Your task to perform on an android device: Go to WorldClock app & view the current time of Amman city
Image 0: 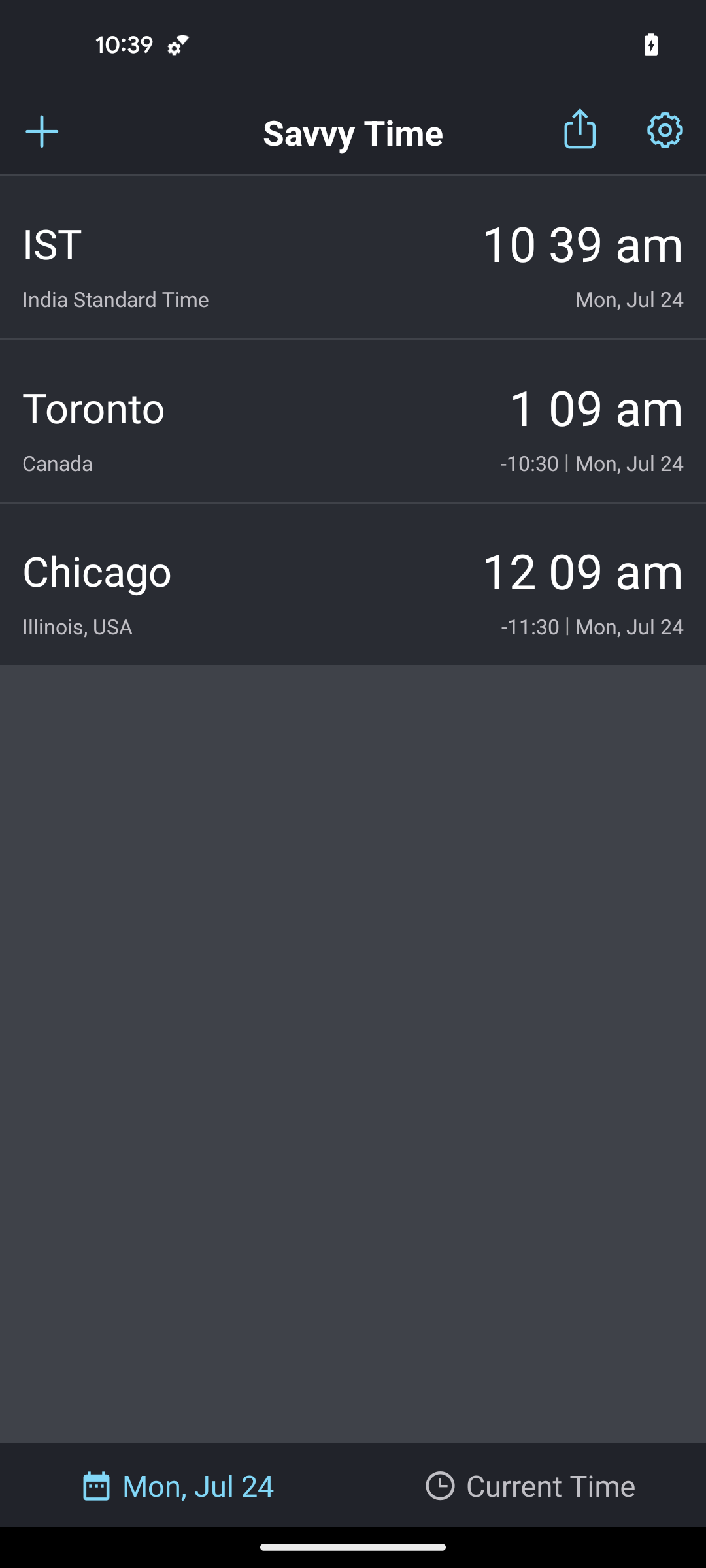
open the WorldClock app
Step 0: open app "WorldClock"
Image 1: 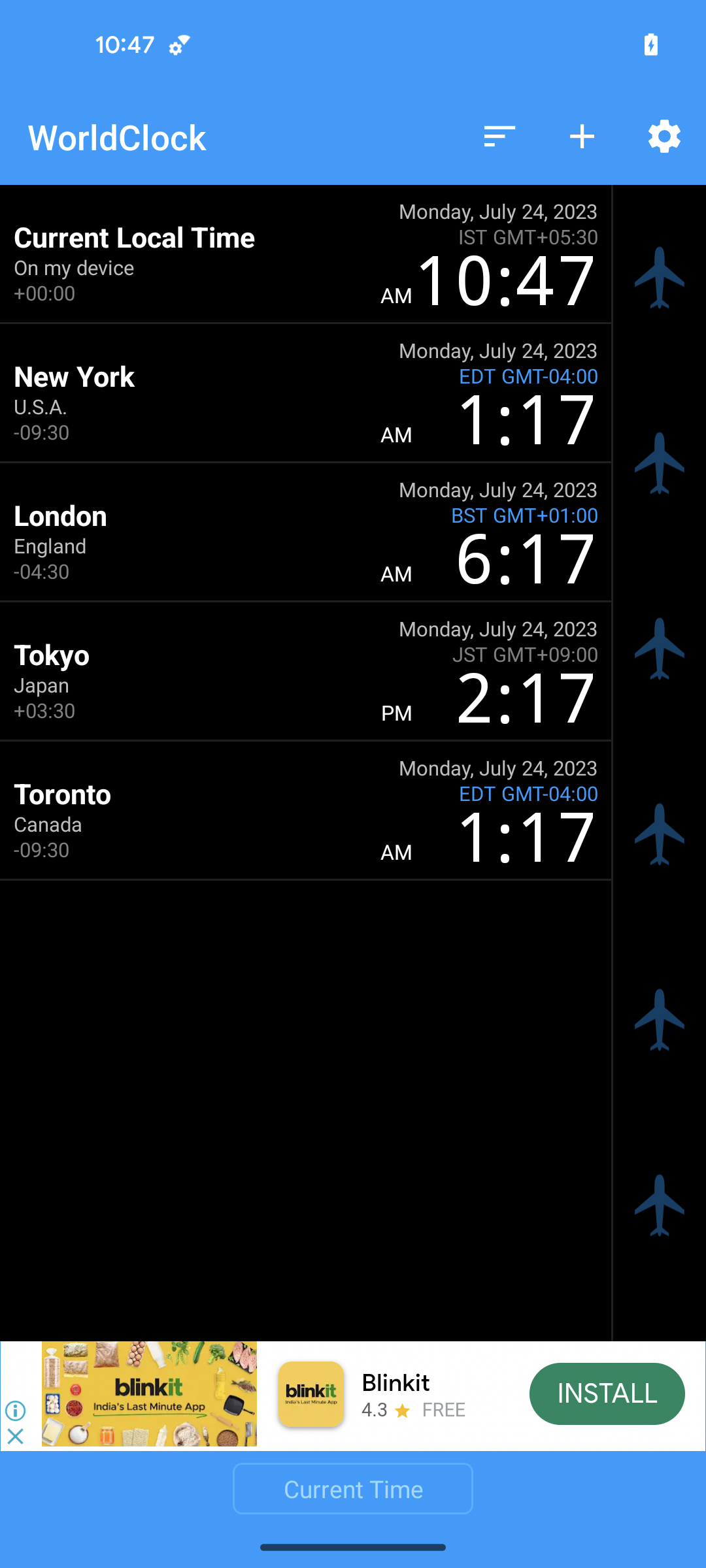
click on the plus icon at the top right corner of the screen
Step 1: click (582, 137)
Image 2: 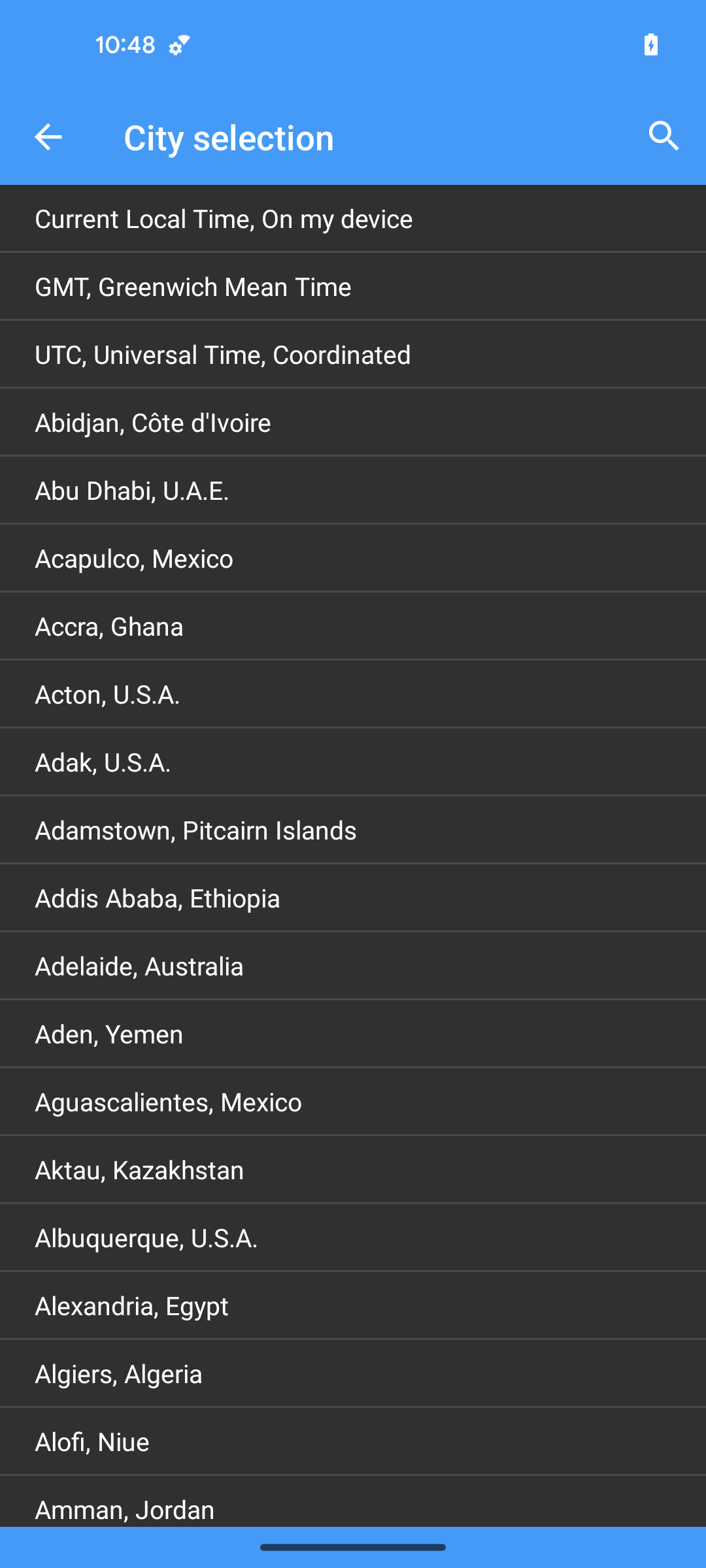
click on the search icon at the top right corner of the screen
Step 2: click (664, 137)
Image 3: 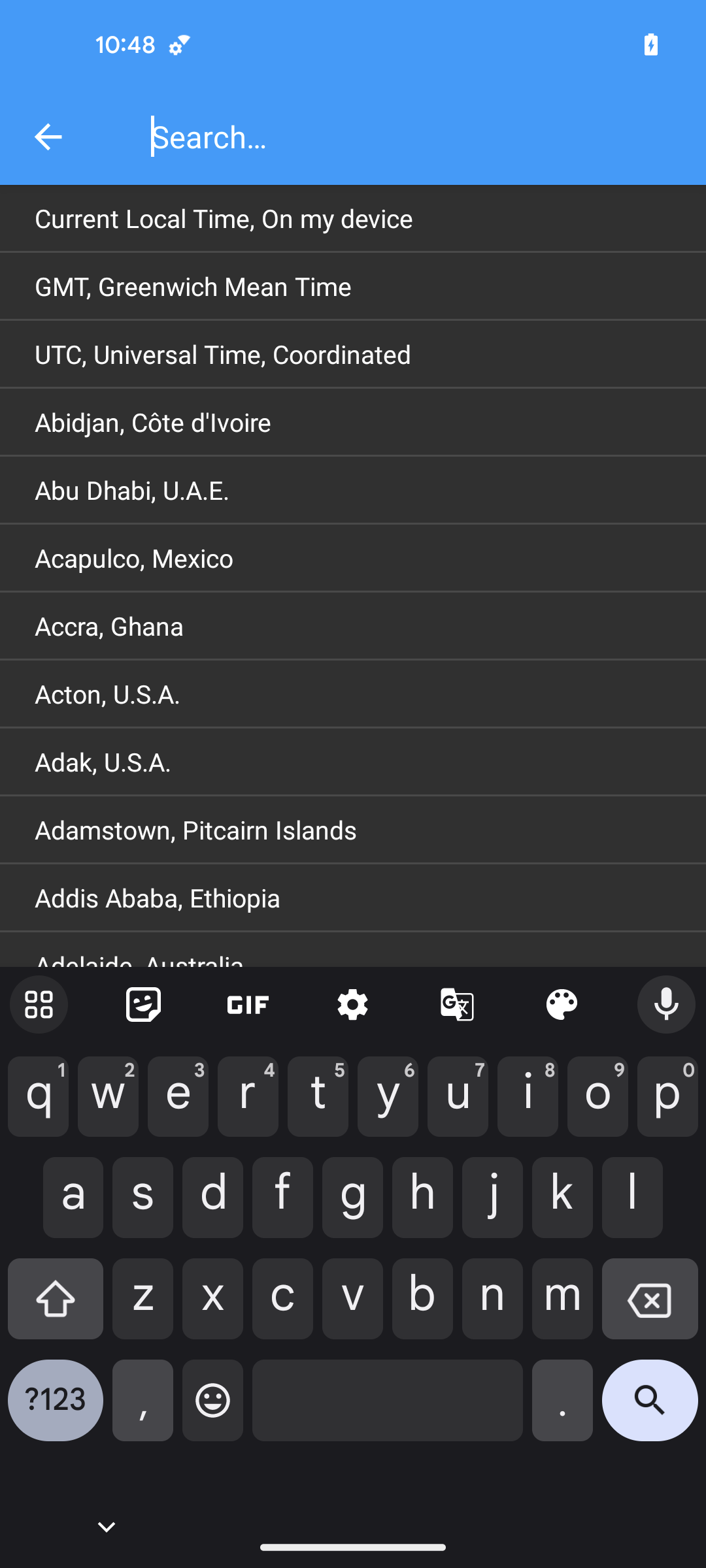
enter the city name
Step 3: type "Amman"
Image 4: 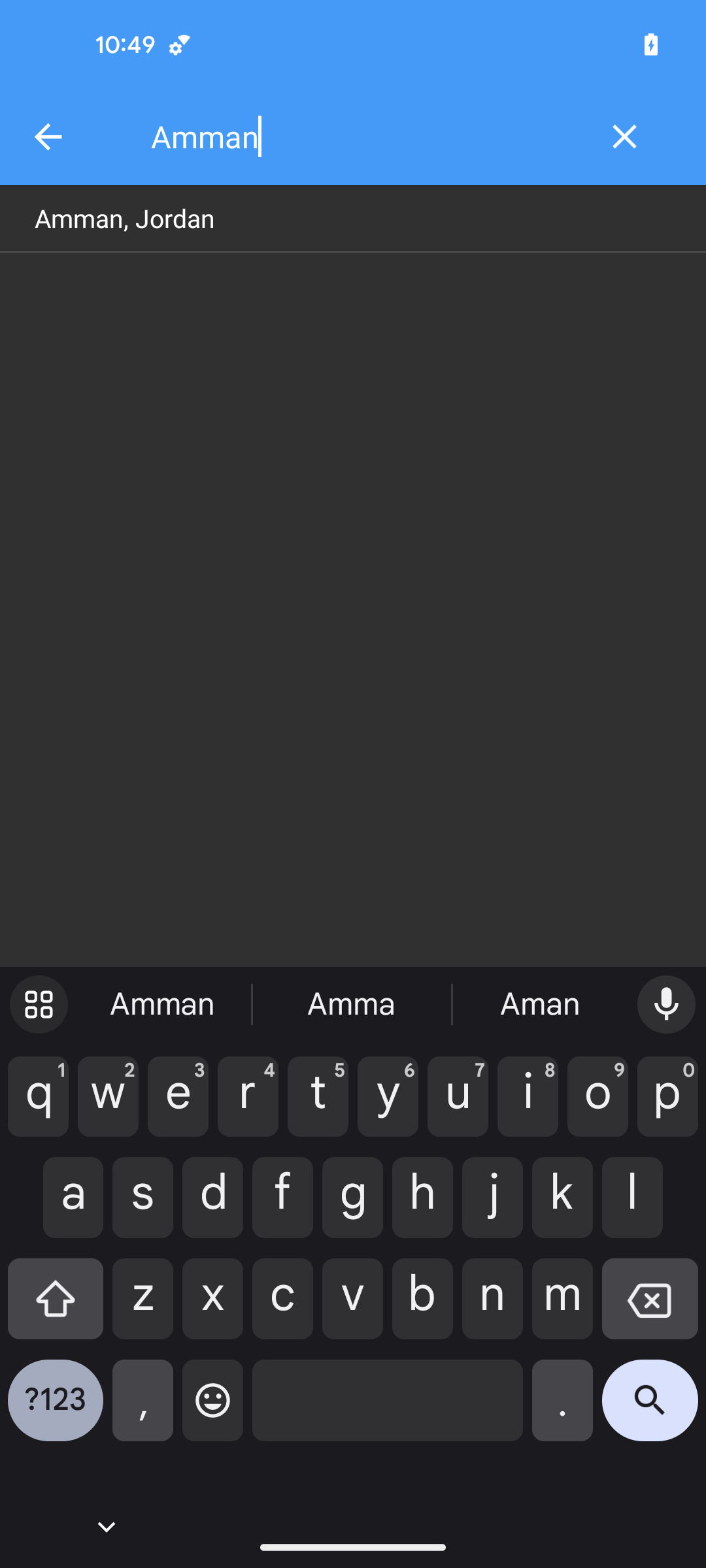
select the suggested city
Step 4: click (353, 218)